Your task to perform on an android device: I want to delete the duplicate file doc x (1) because it was saved by mistake.
Image 0: 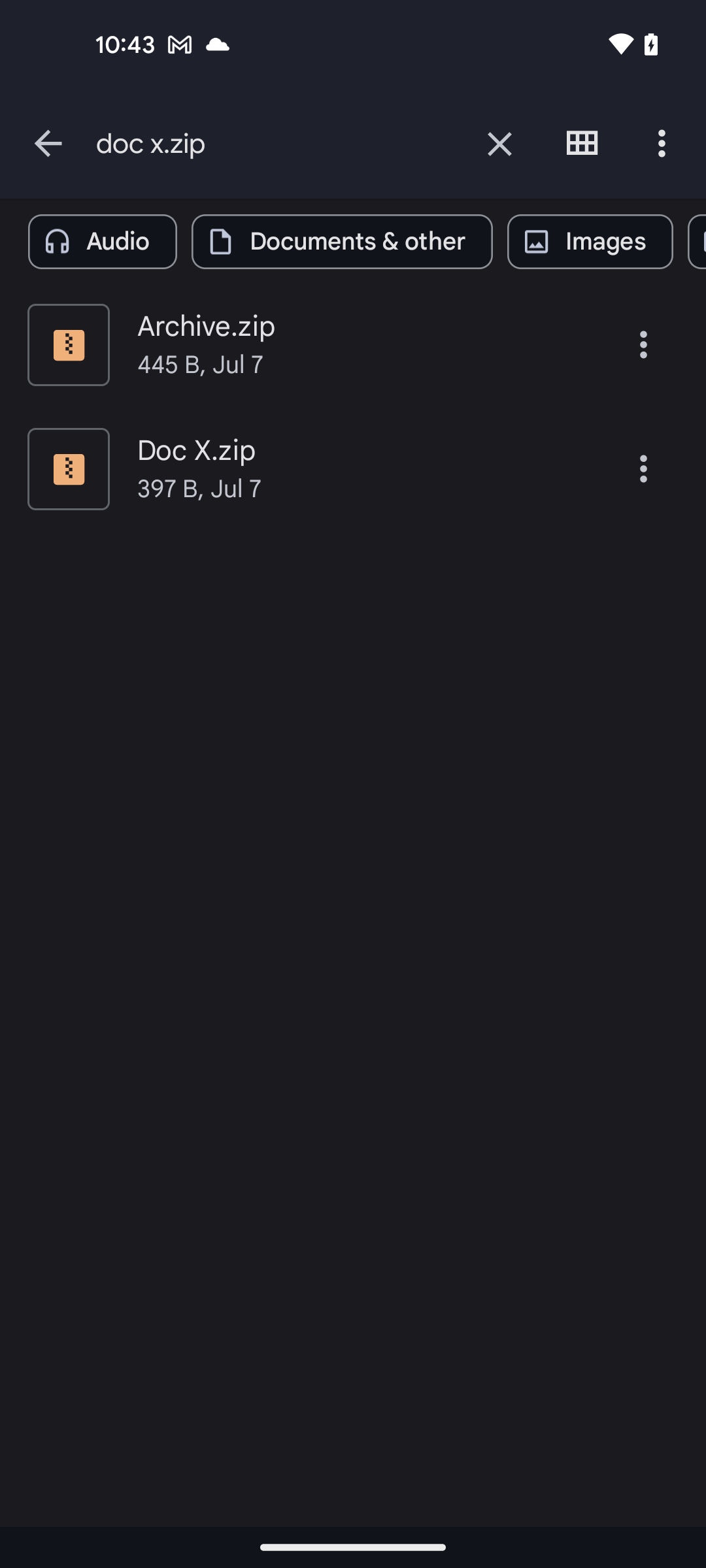
click on the cross icon on the top search bar to clear search history
Step 0: click (499, 143)
Image 1: 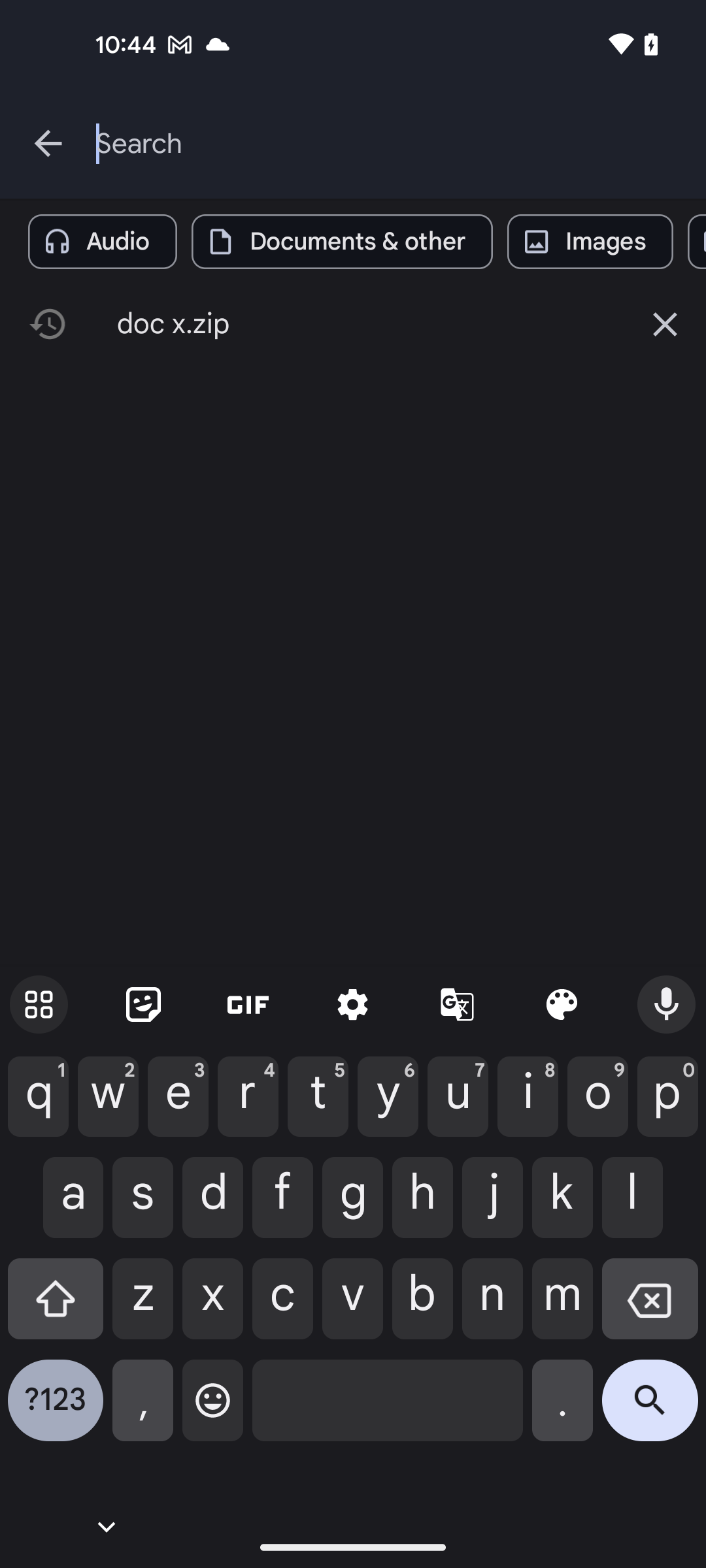
enter the file name doc x (1)
Step 1: type "doc x (1)"
Image 2: 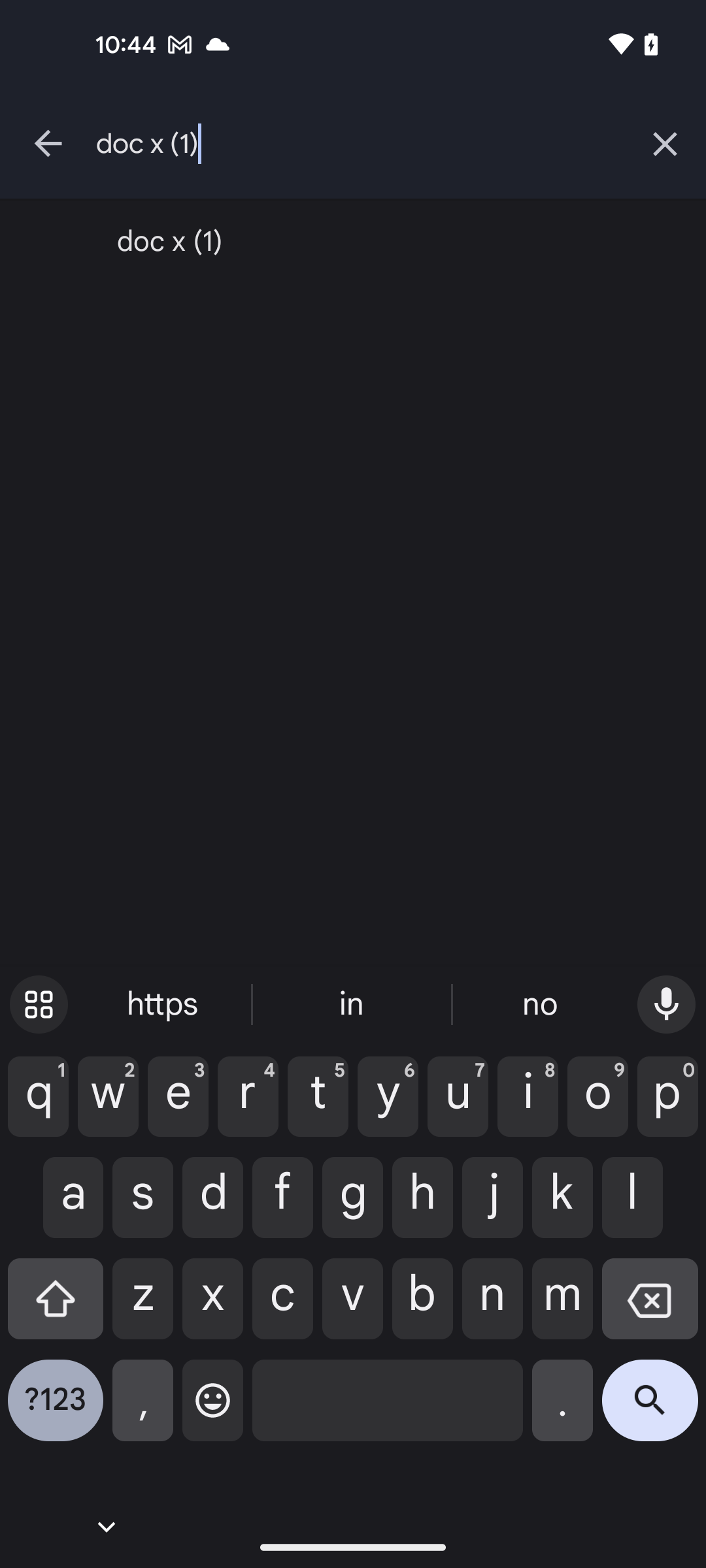
click on the search icon at the bottom right corner of the screen
Step 2: click (650, 1410)
Image 4: 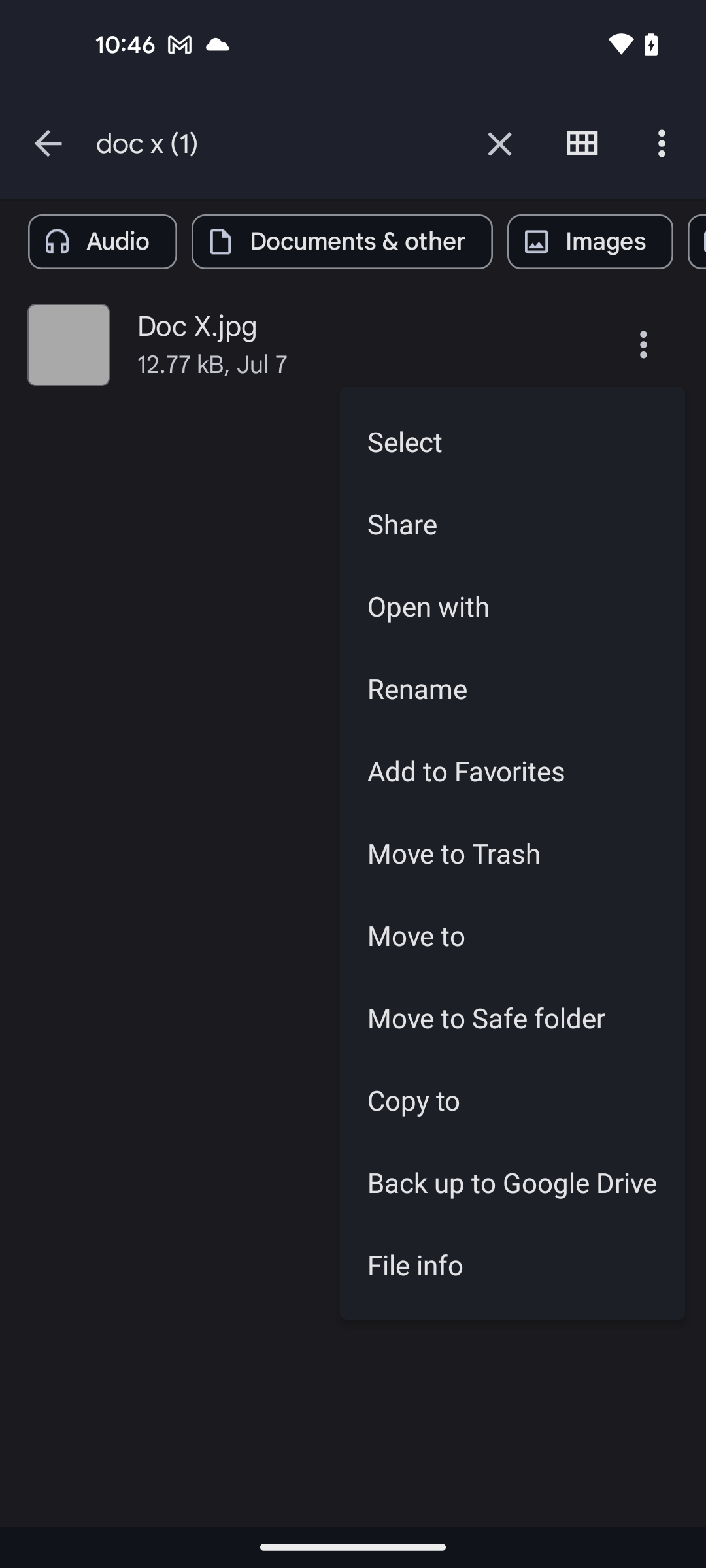
select the option move to trash
Step 4: click (512, 853)
Image 5: 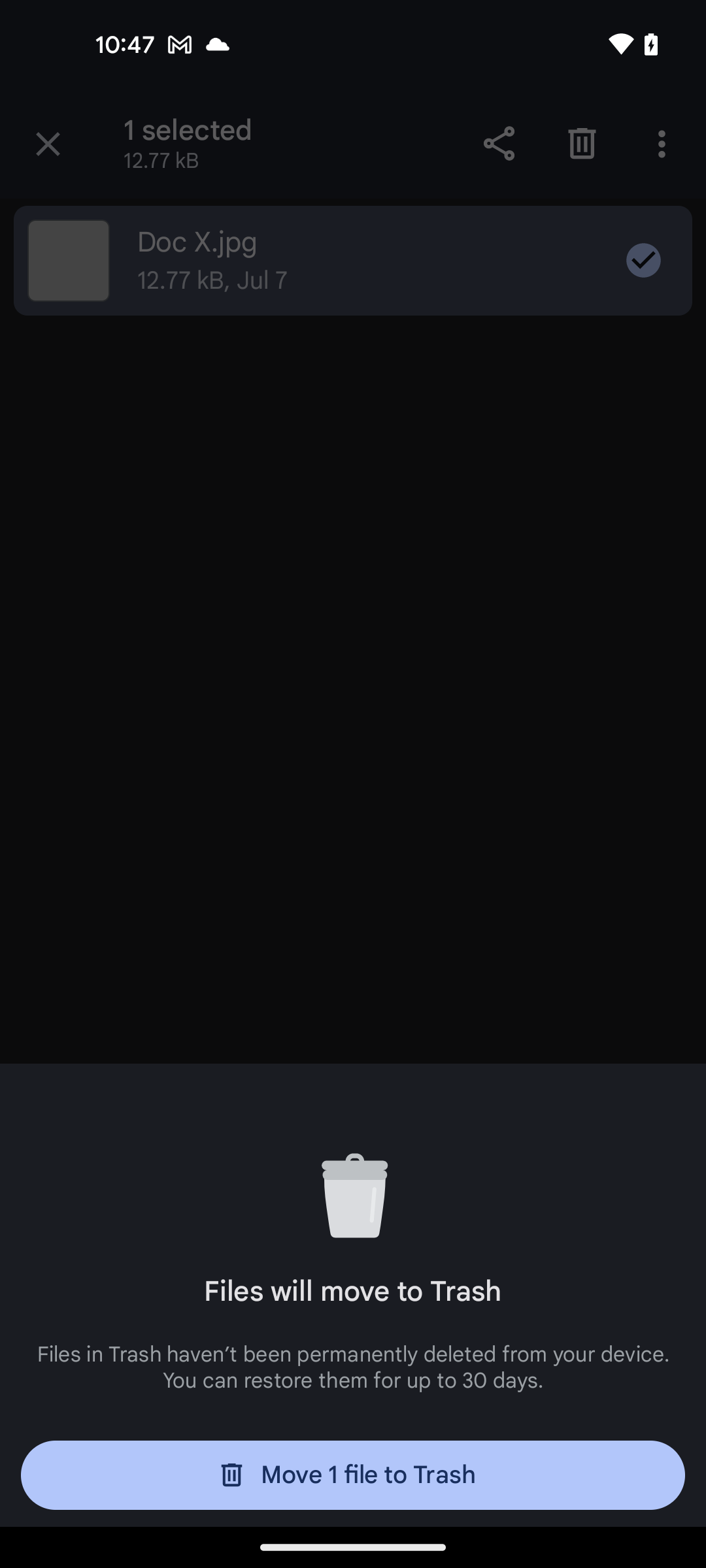
click on the Move file to Trash button at the bottom of the screen
Step 5: click (352, 1475)
Image 6: 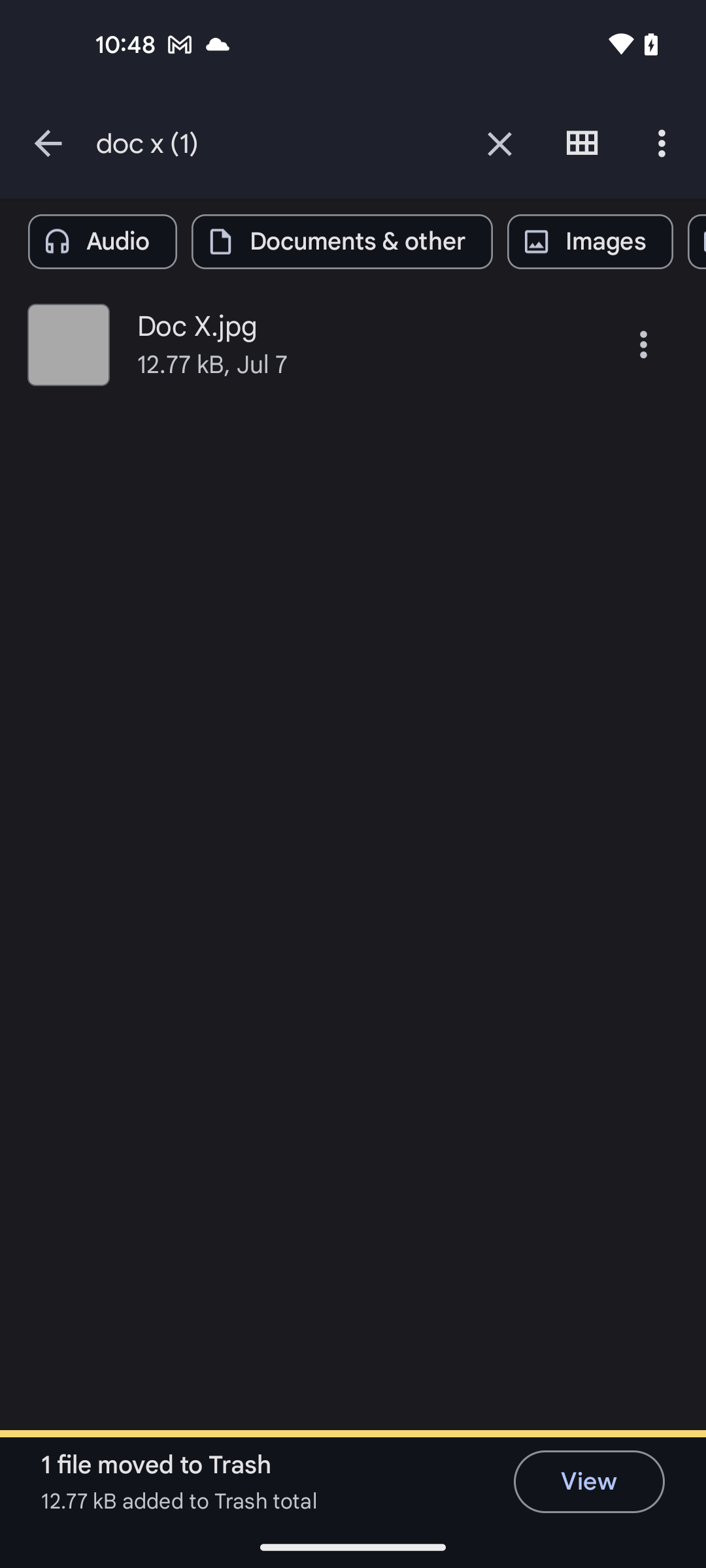
click on the Move file to Trash button at the bottom of the screen
Step 6: wait